Your task to perform on an android device: Add the Jordan One Take 4 PF Basketball shoes to the wishlist in the Nike app
Image 0: 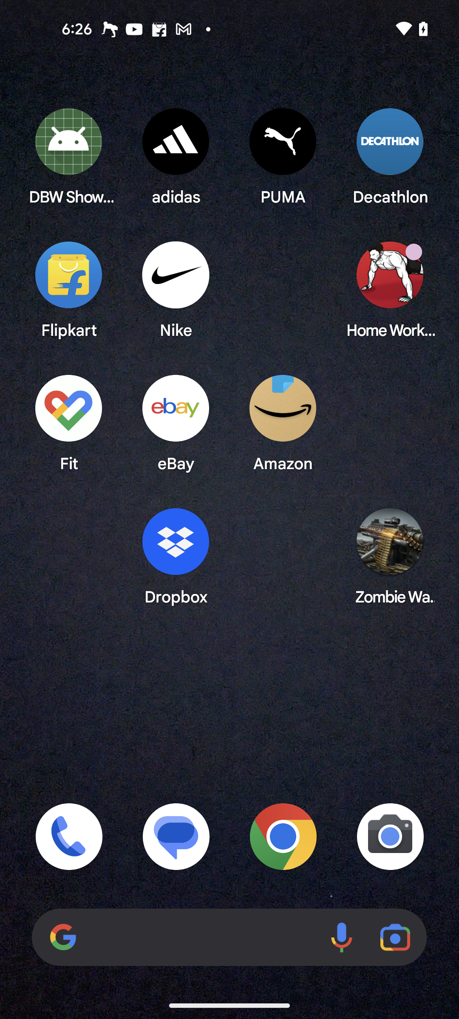
Open the Nike app
Step 0: open app "Nike"
Image 1: 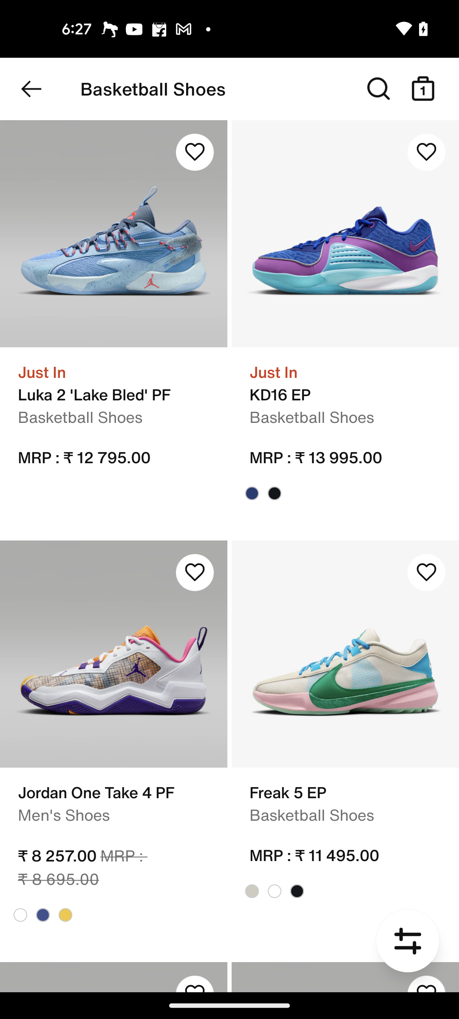
Click on the Heart icon of the Jordan One Take 4 PF shoe
Step 1: click (195, 572)